Your task to perform on an android device: On the Flipkart app, I'd want to look for women's running shoes in size 8 using the size filter.
Image 0: 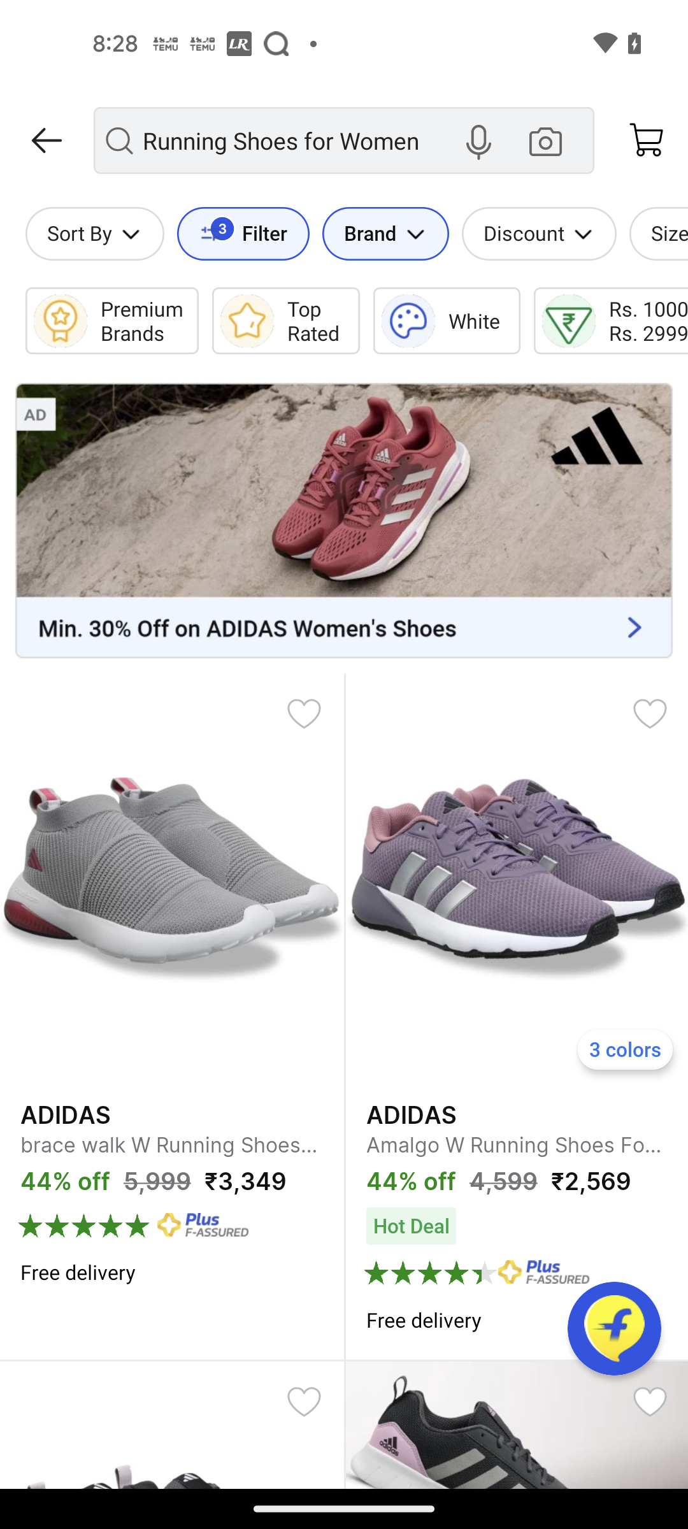
Go to the Filter option
Step 0: click (264, 233)
Image 1: 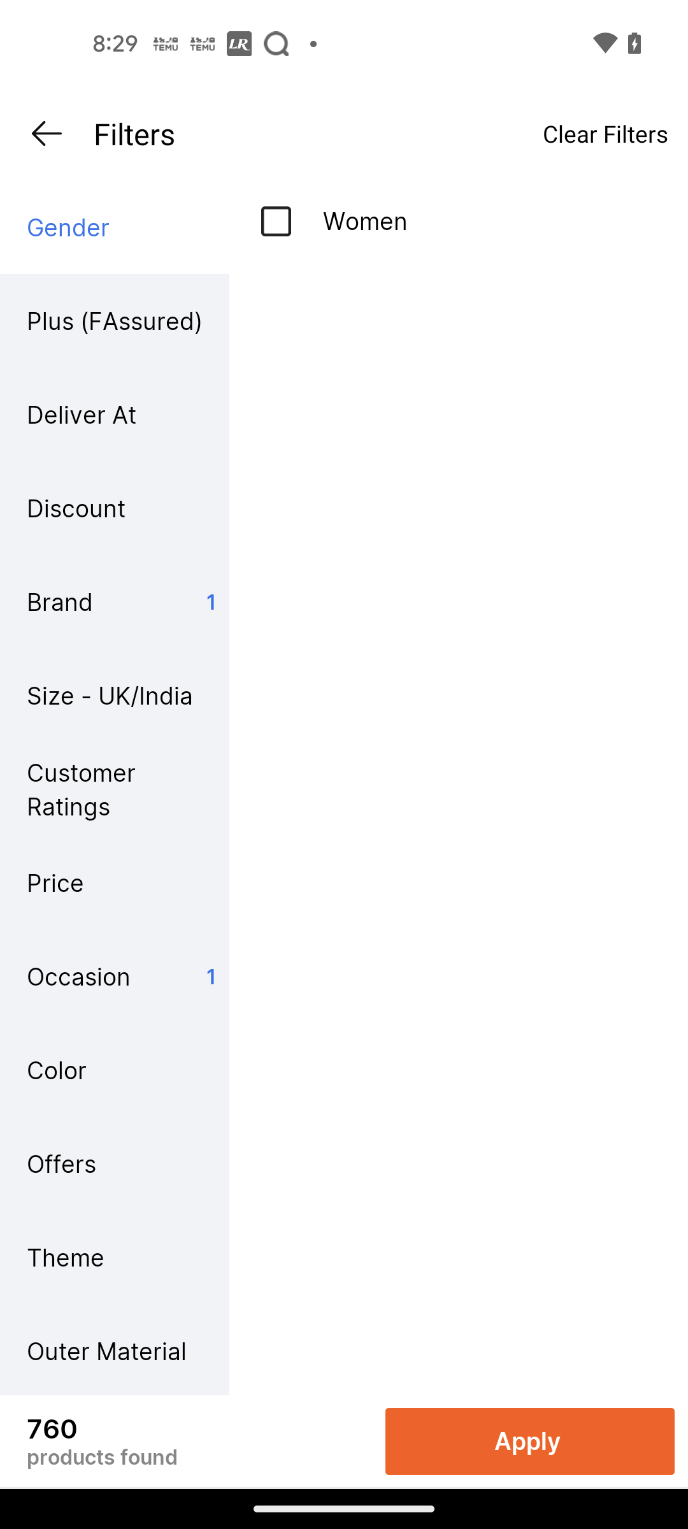
Click on the Size filter
Step 1: click (114, 695)
Image 2: 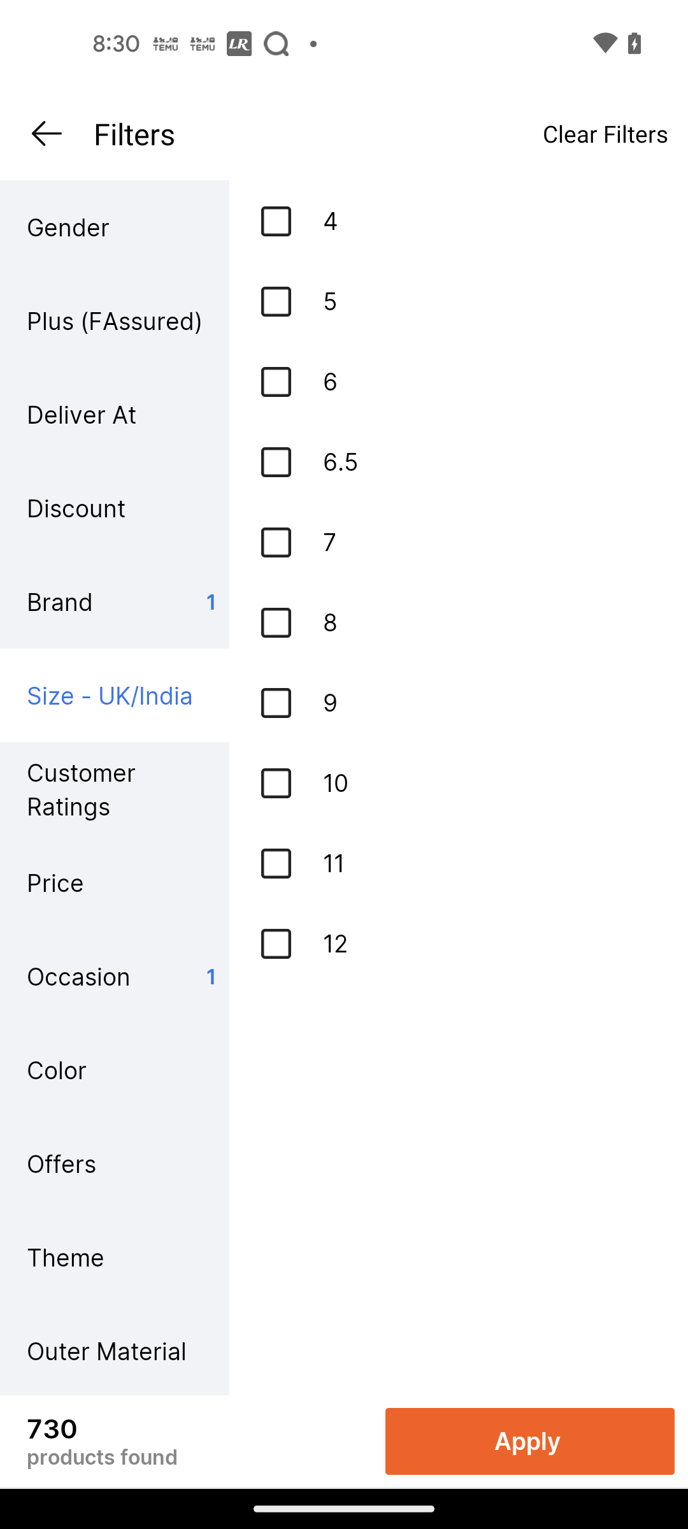
Select size 8
Step 2: click (271, 623)
Image 3: 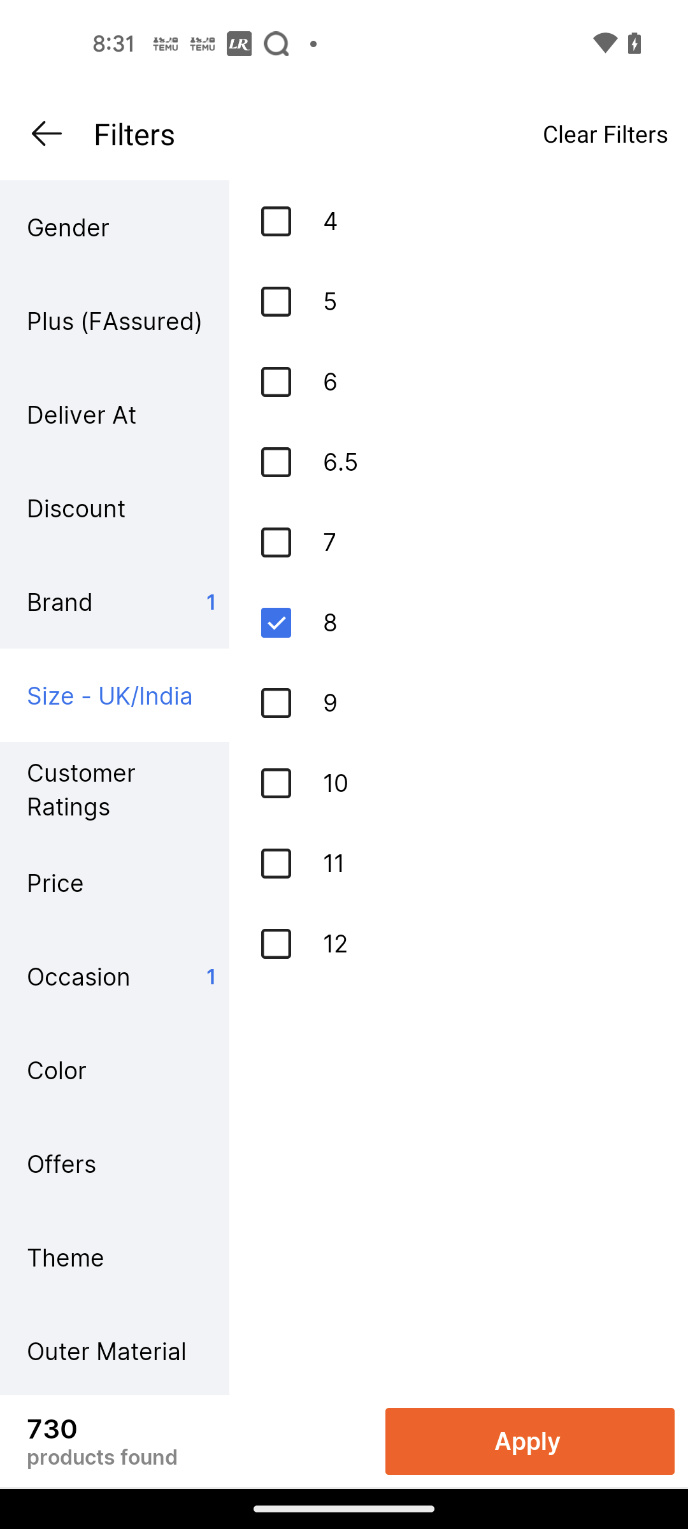
Click on the Apply button
Step 3: click (530, 1441)